Your task to perform on an android device: There's a sharp nail poking out from the table of my room, and I want to fix it with some hammer throws, but I lost my hammer a few days ago, so search for a 1 kg hammer for me in the Amazon app.
Image 0: 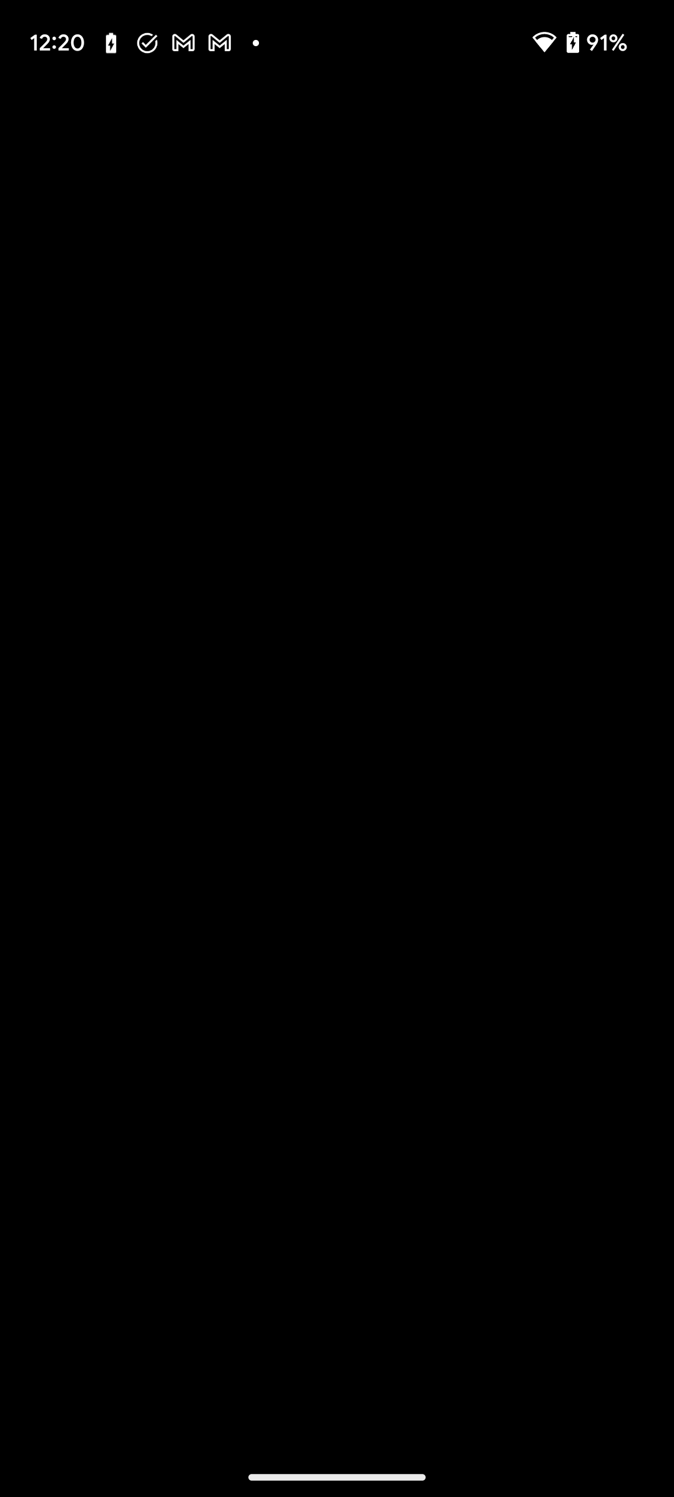
Open the Amazon app.
Step 0: open app "Amazon"
Image 1: 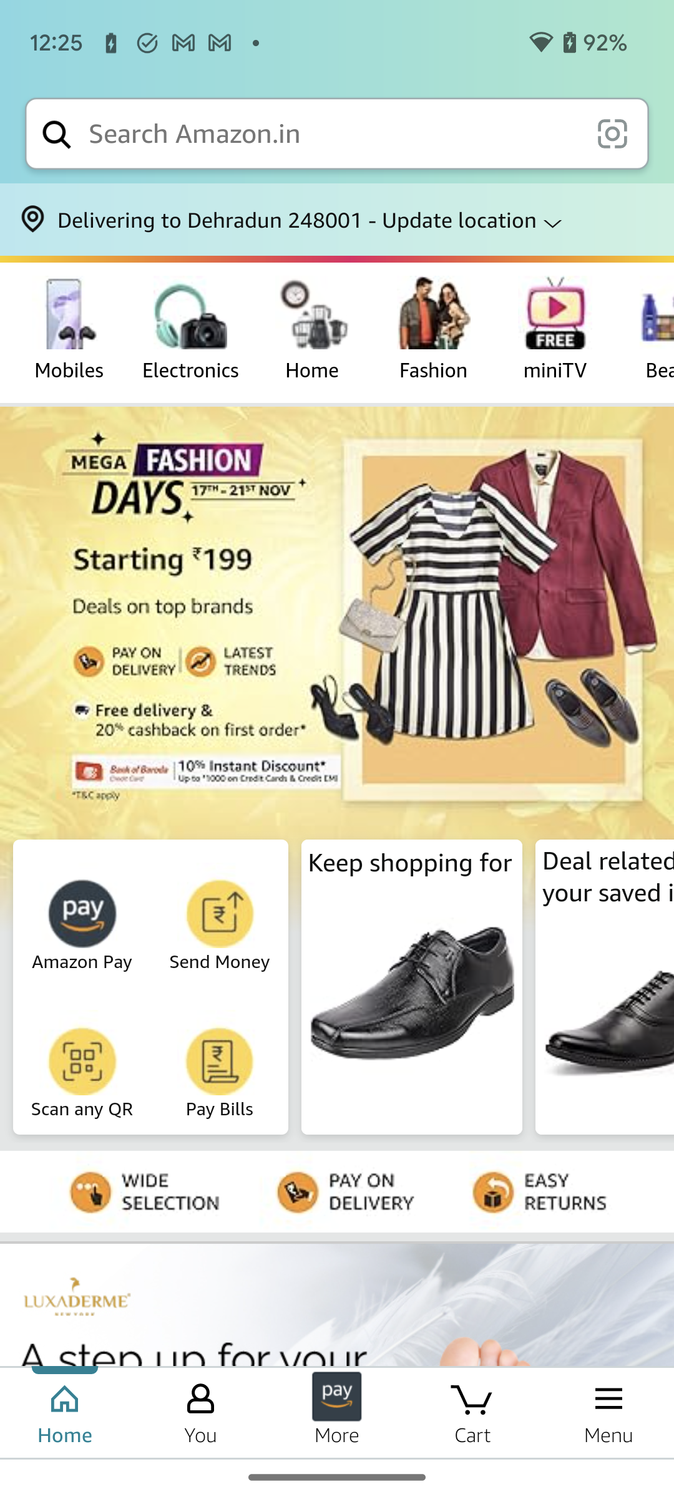
Click on the search bar at the top of the screen to search for the hammer.
Step 1: click (332, 133)
Image 2: 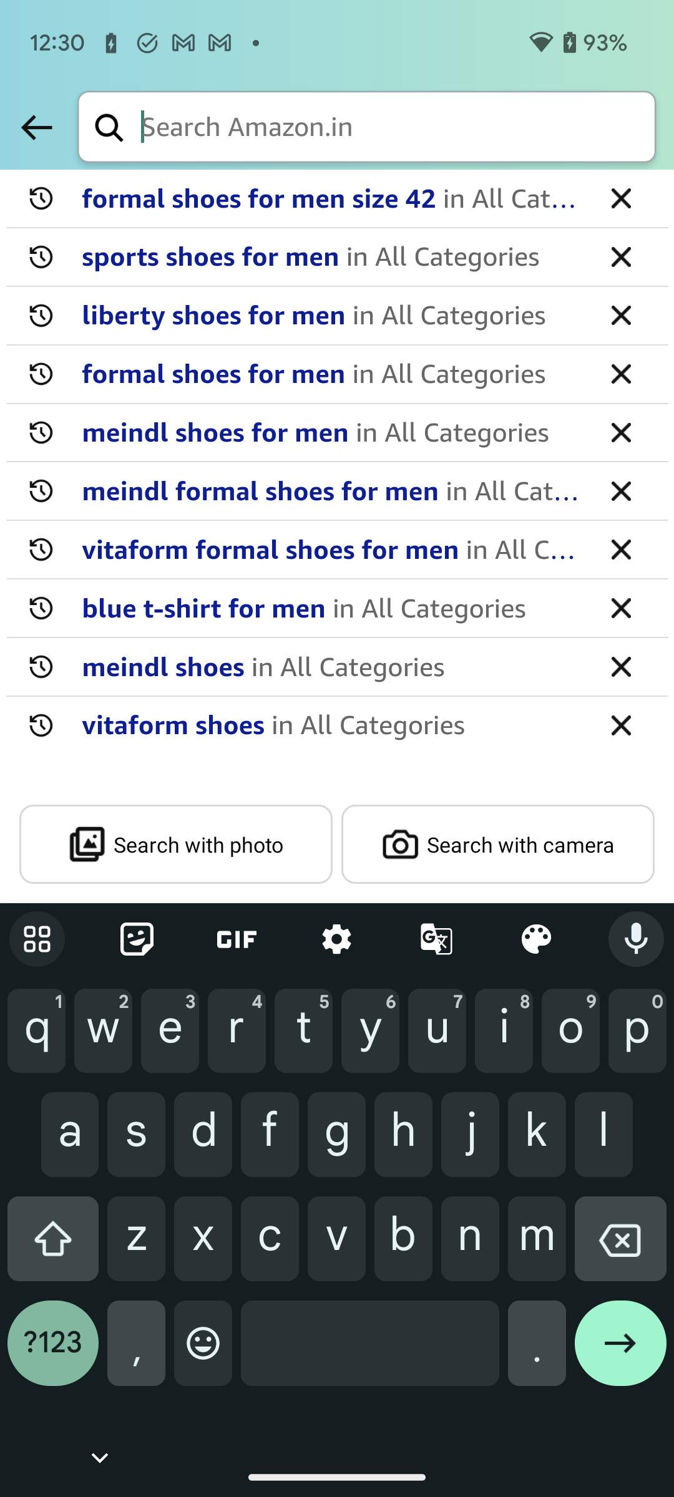
Type 1kg hammer in the search bar to search for the hammer.
Step 2: type "1kg hammer"
Image 4: 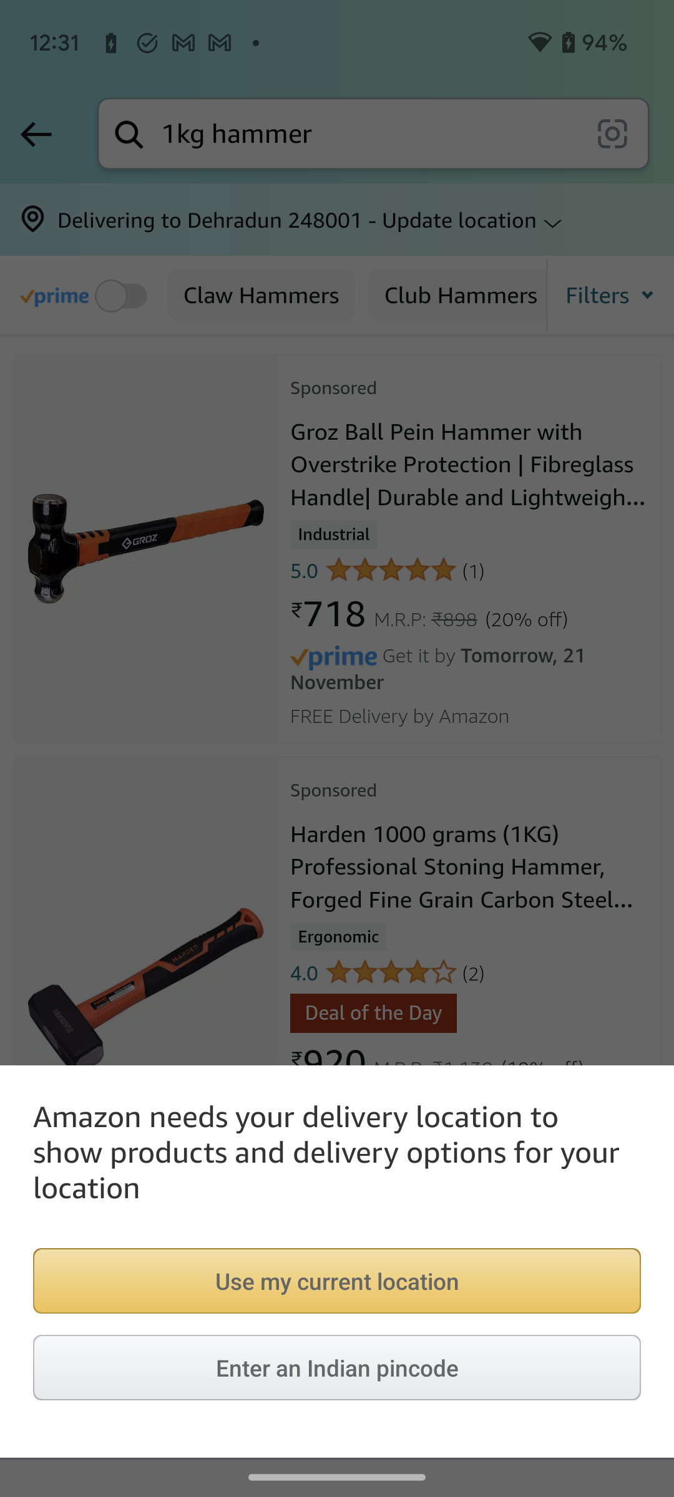
Click on the top of the screen to remove this pop up window.
Step 4: click (537, 331)